Your task to perform on an android device: I'm renovating my house, so I have to stay in another place until my house is fully renovated. I decided to look for a rented house in my city, so find a property for rent in Ulm in the ImmoScout24 app.
Image 0: 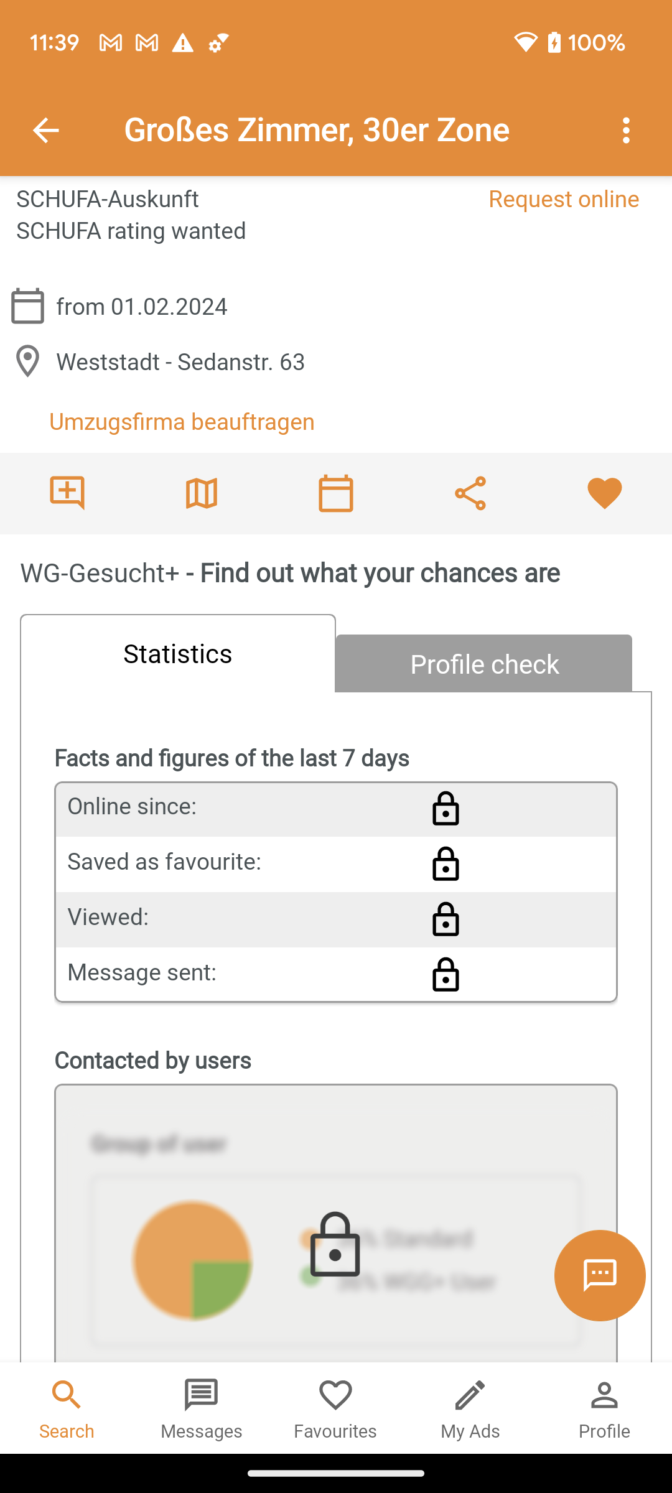
Open the ImmoScout24 app.
Step 0: open app "ImmoScout24"
Image 1: 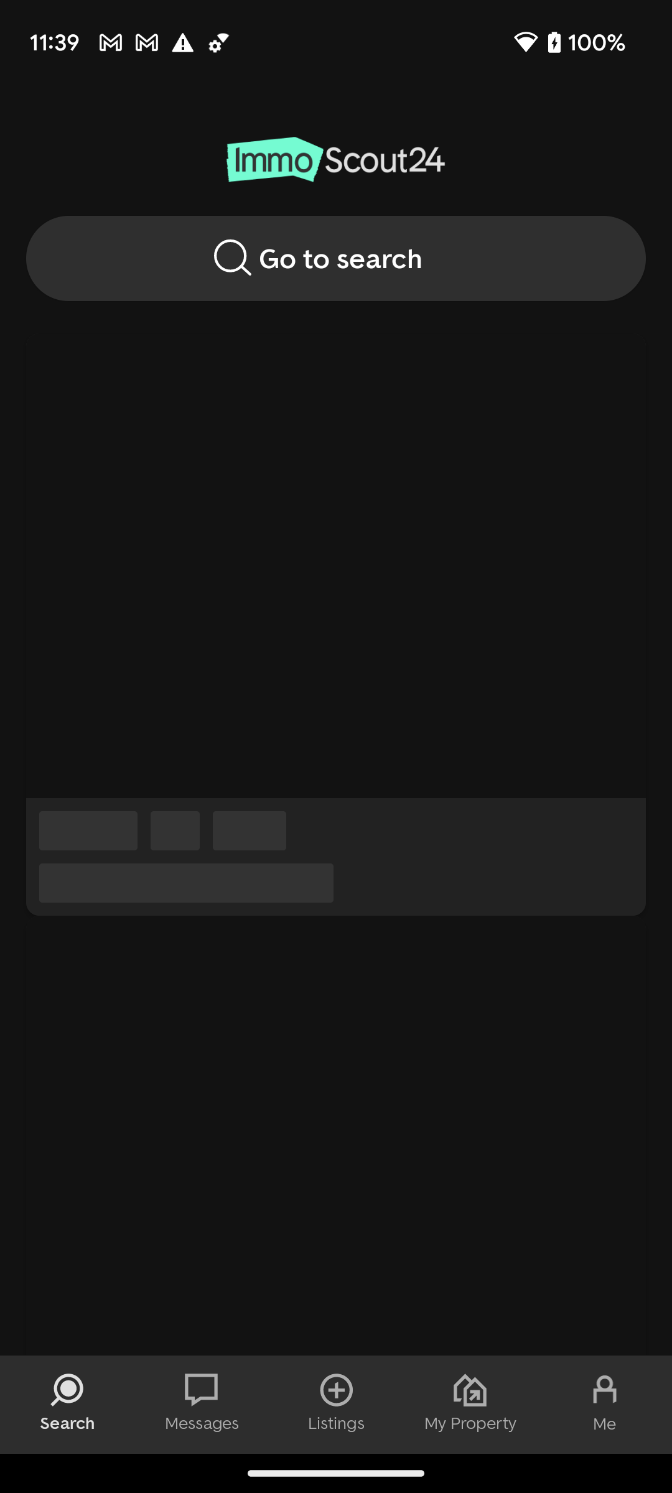
Open the ImmoScout24 app.
Step 1: wait
Image 2: 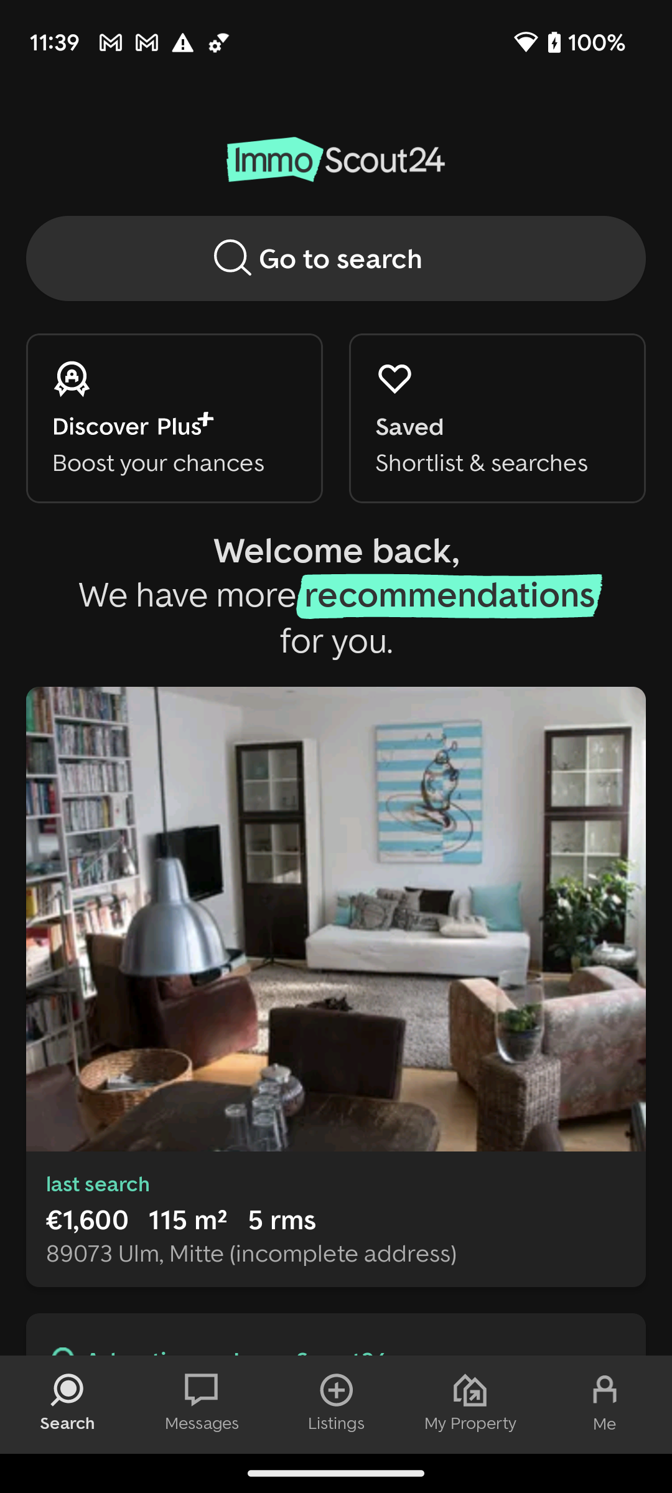
Click on the search bar at the top of the screen.
Step 2: click (335, 258)
Image 3: 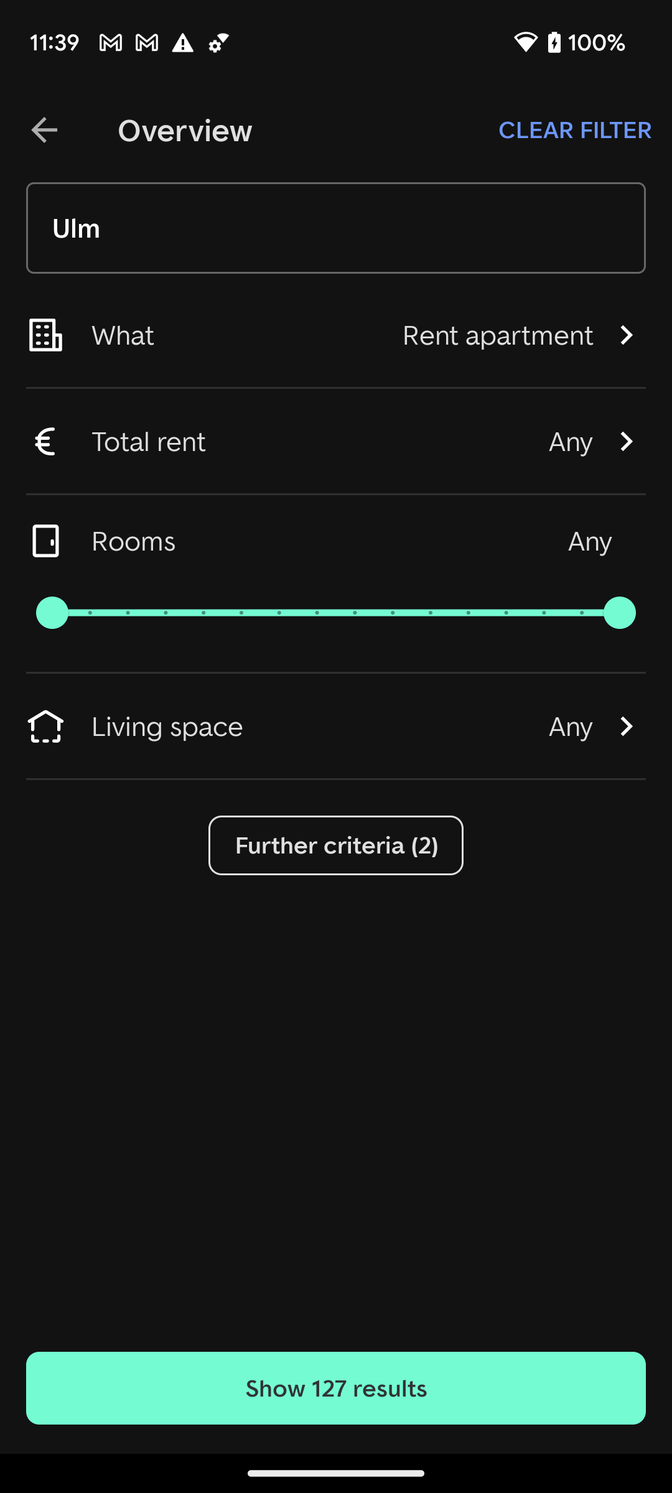
Click on the search bar at the top of the screen.
Step 3: click (336, 228)
Image 5: 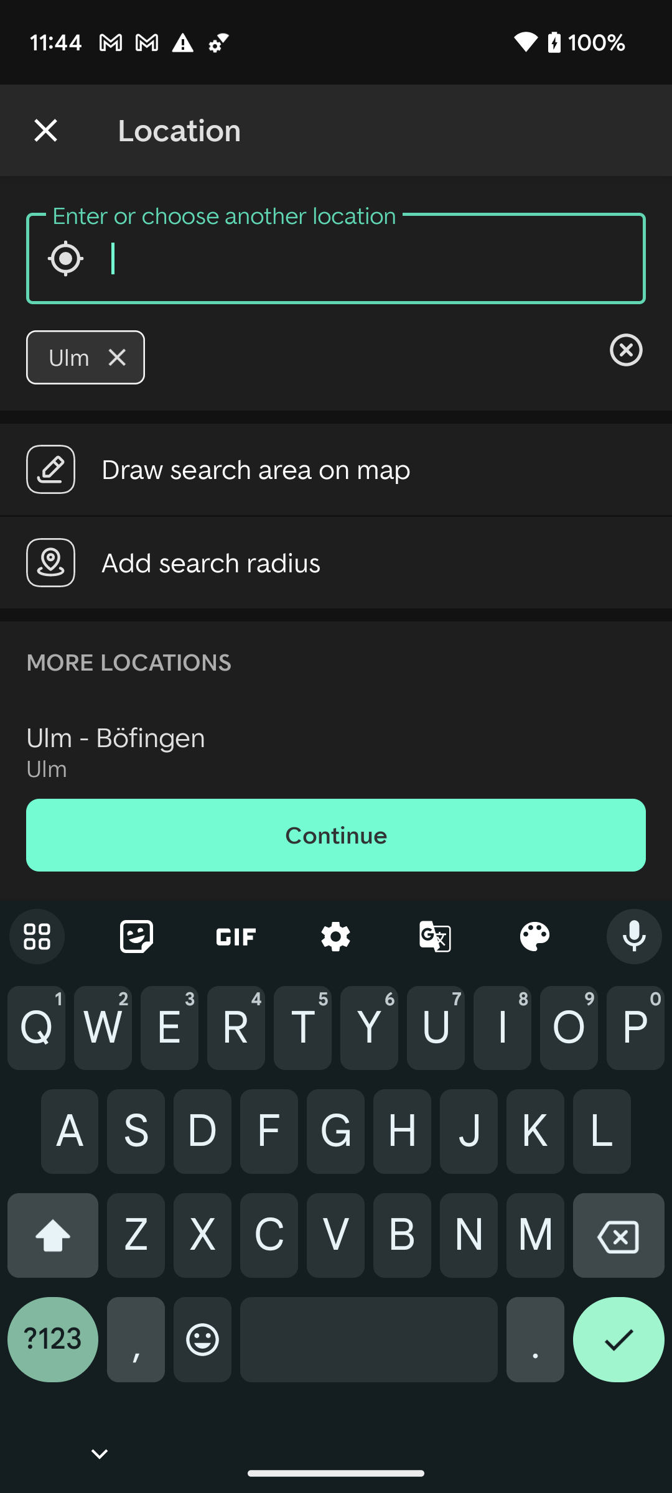
Type Ulm in the search location bar to search for the properties in this location.
Step 5: type "Ulm"
Image 6: 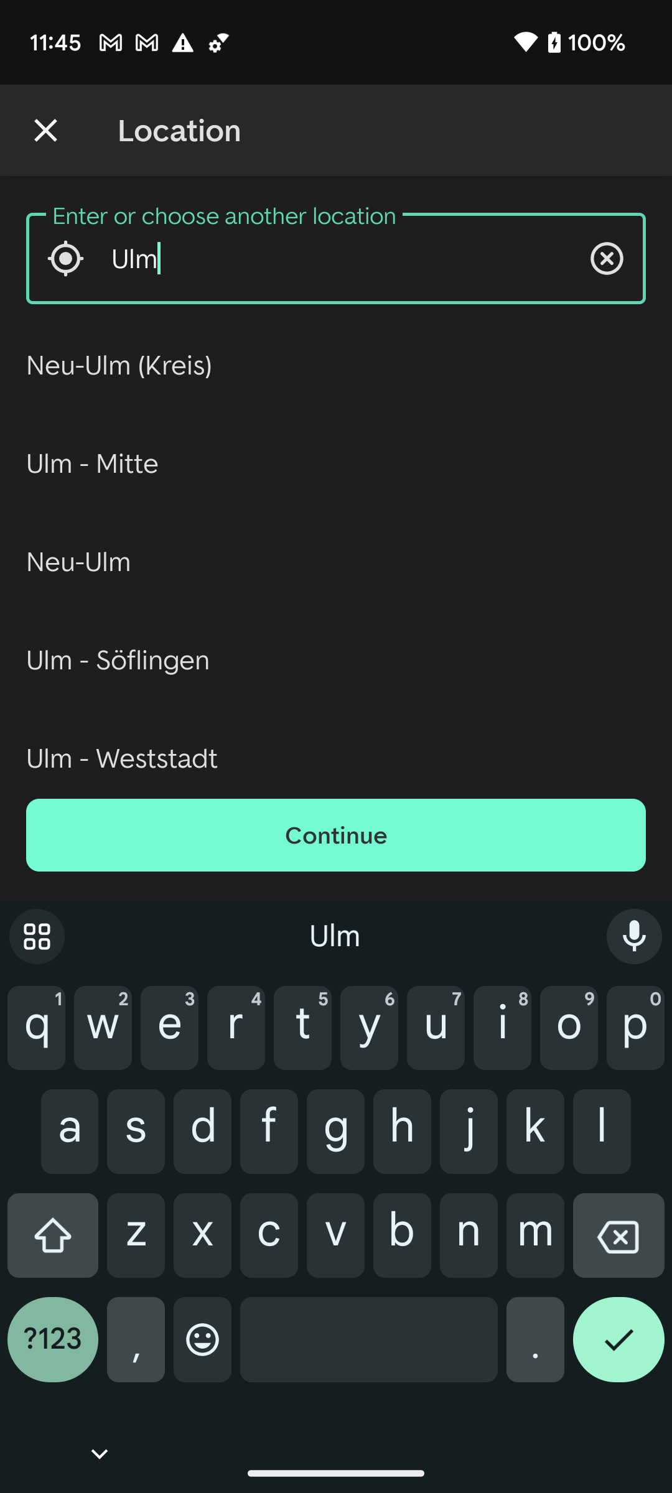
Click on the Continue button to search for the properties.
Step 6: click (336, 835)
Image 7: 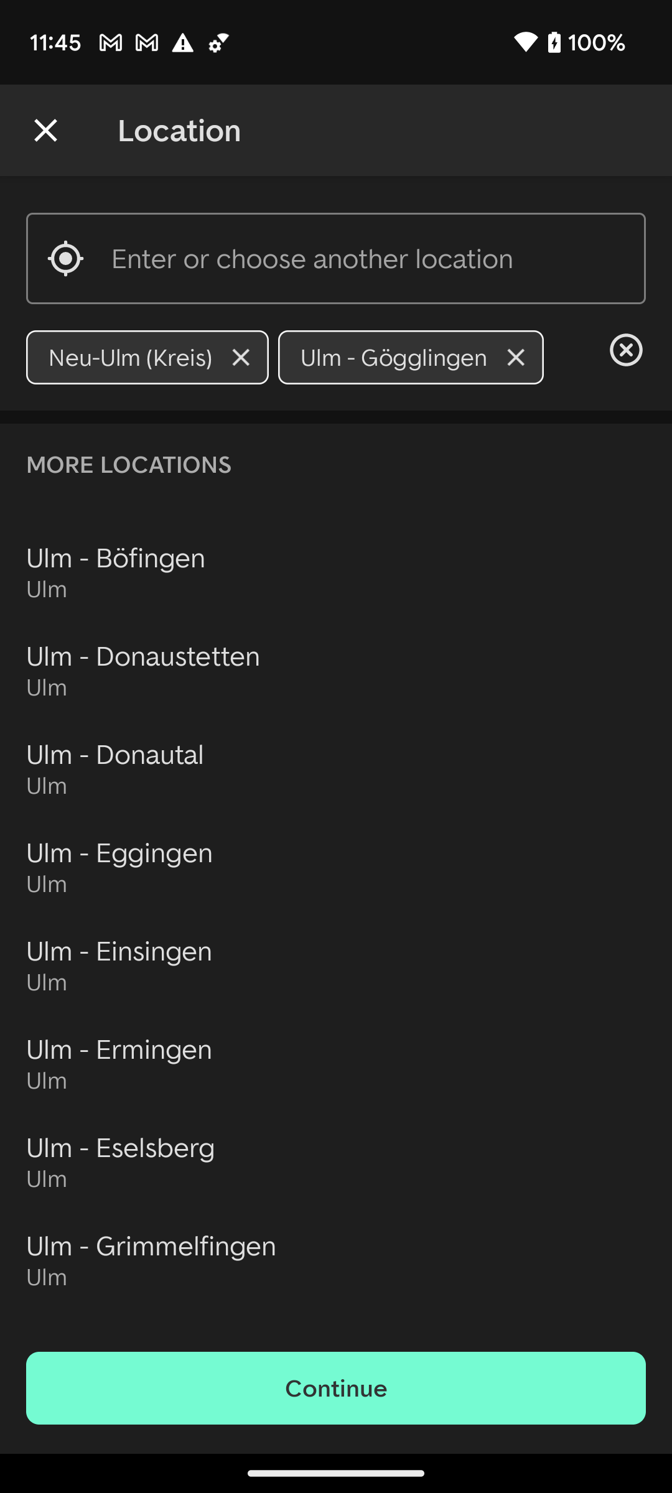
Click on the first suggested location.
Step 7: click (121, 551)
Image 8: 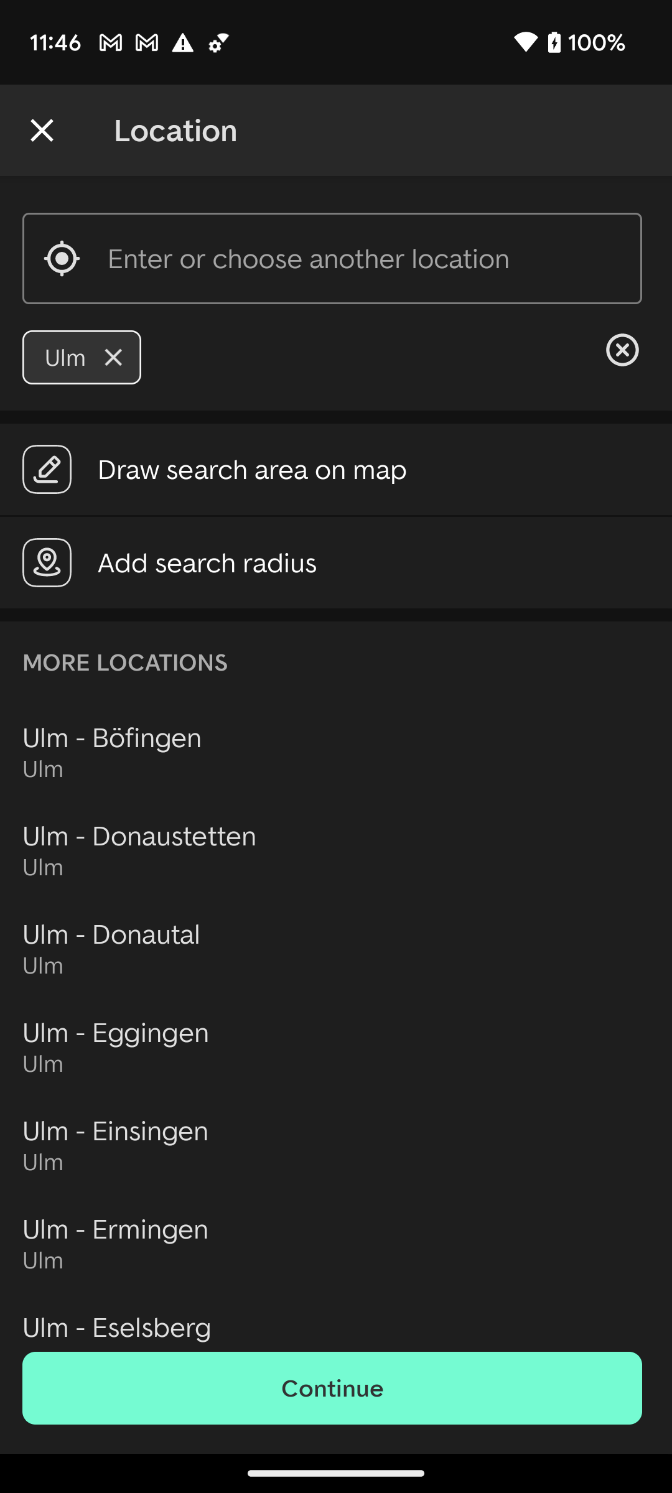
Click on the first suggested location.
Step 8: click (327, 752)
Image 10: 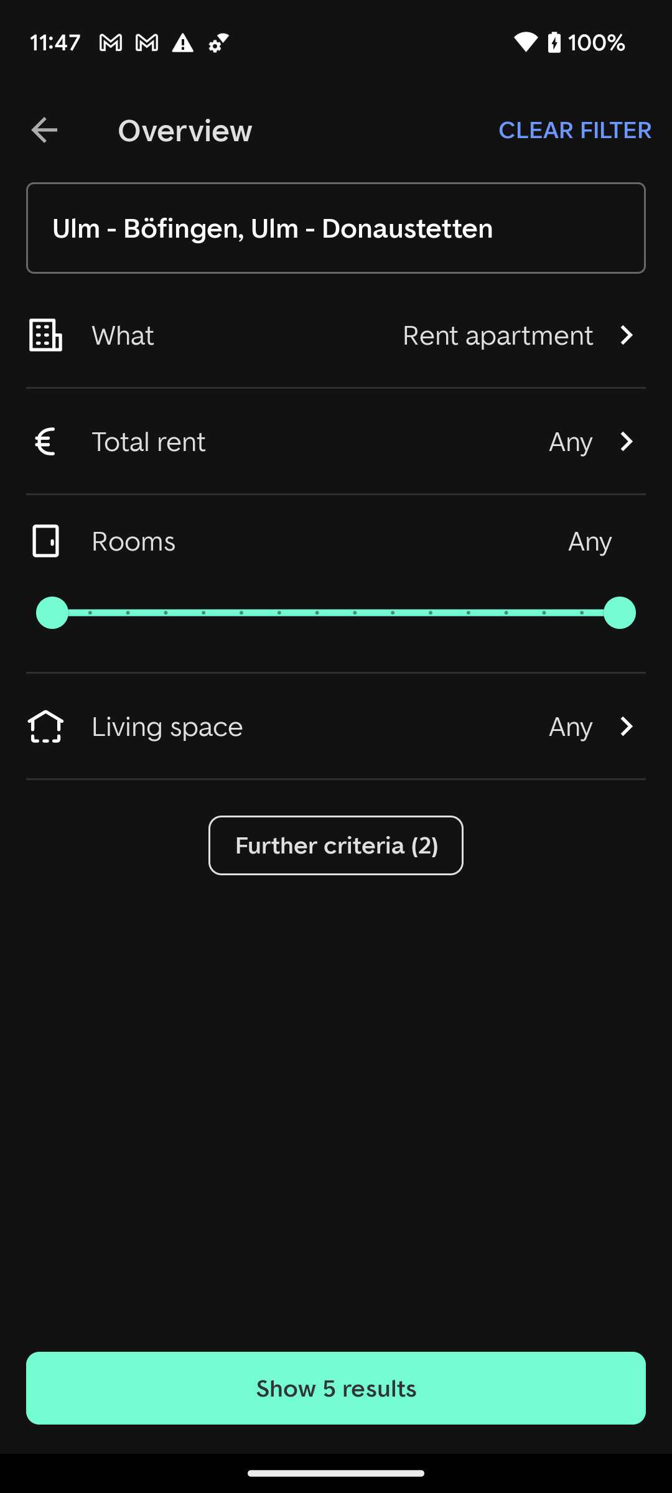
Click on the Show 5 results at the bottom of the screen to search for the properties.
Step 10: click (336, 1388)
Image 11: 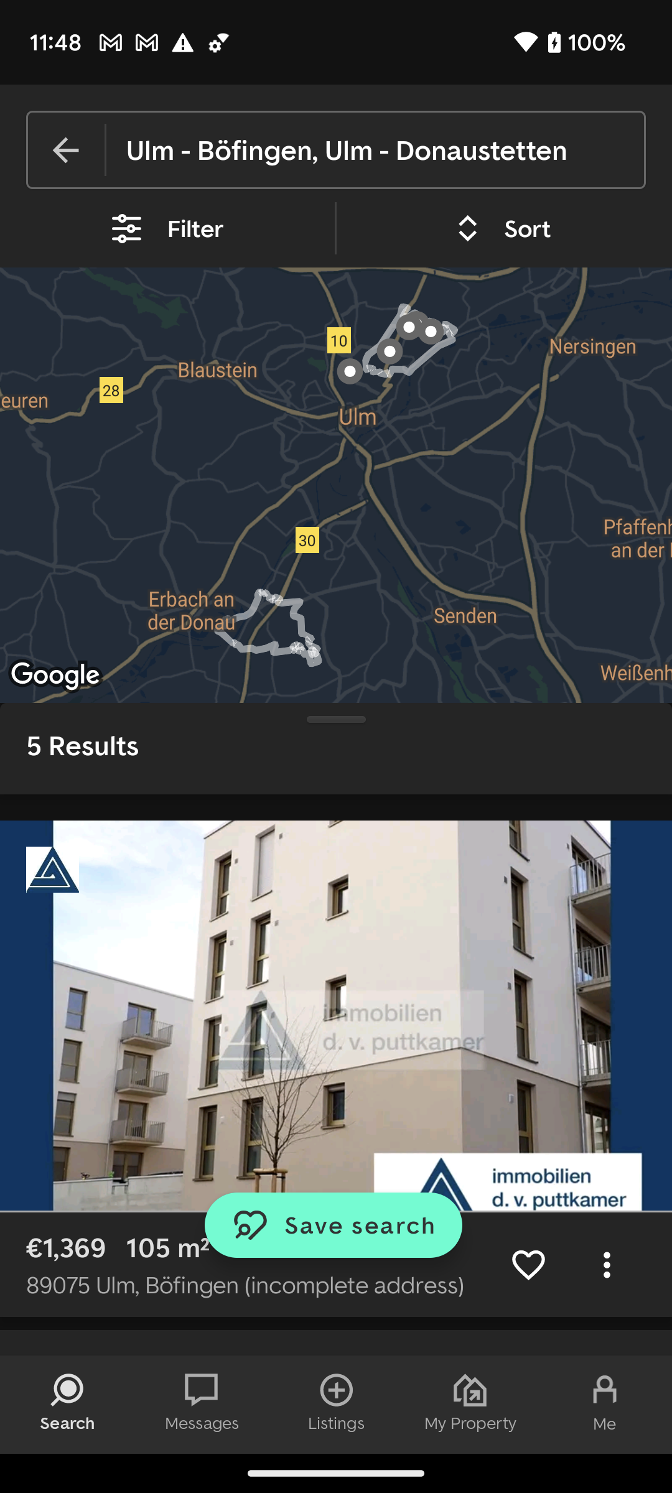
Scroll down to view more properties.
Step 11: scroll down
Image 12: 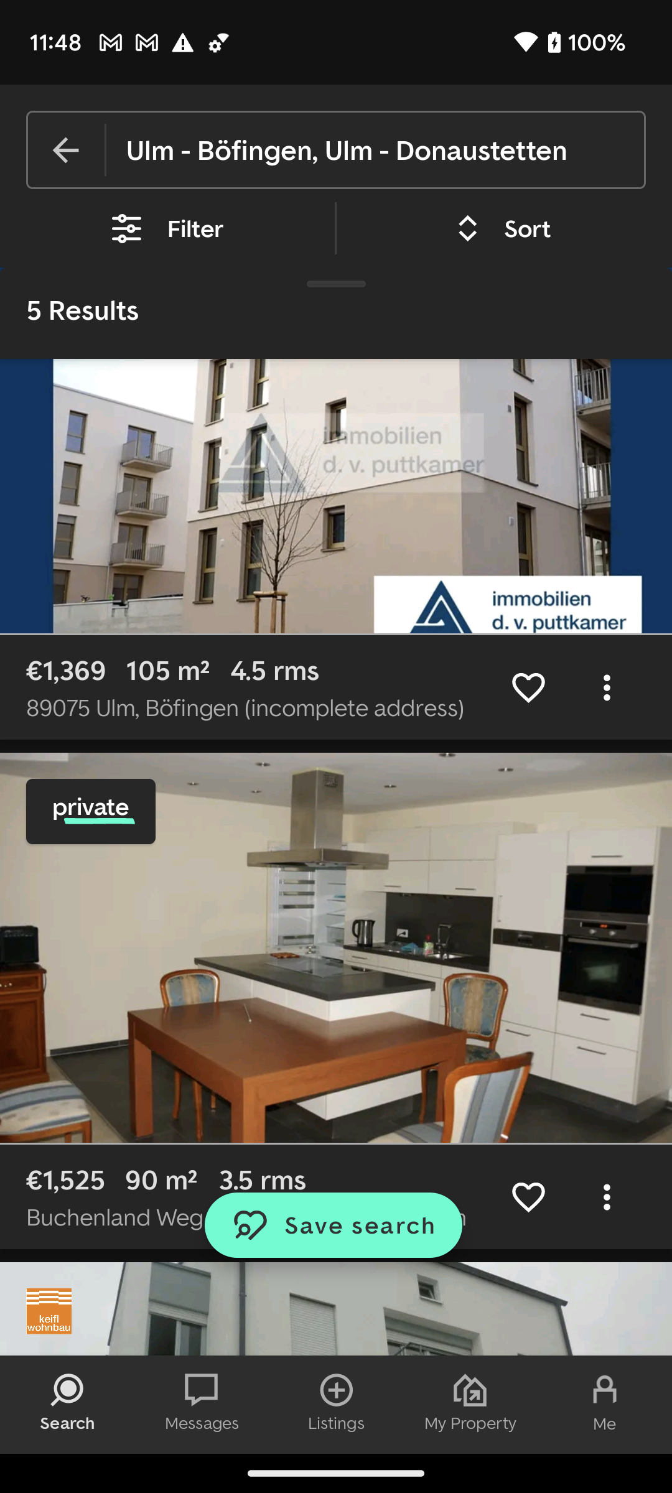
Scroll down to view more properties.
Step 12: scroll down